Your task to perform on an android device: Add the Zoh probiotics greek yogurt to the Shopping cart in the Amazon app.
Image 0: 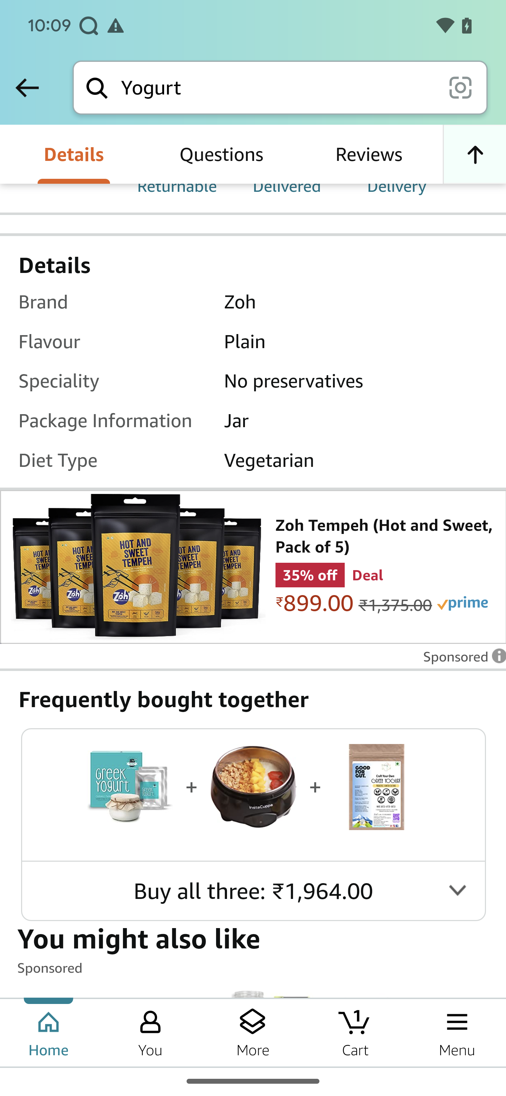
Swipe down on the screen
Step 0: scroll up
Image 1: 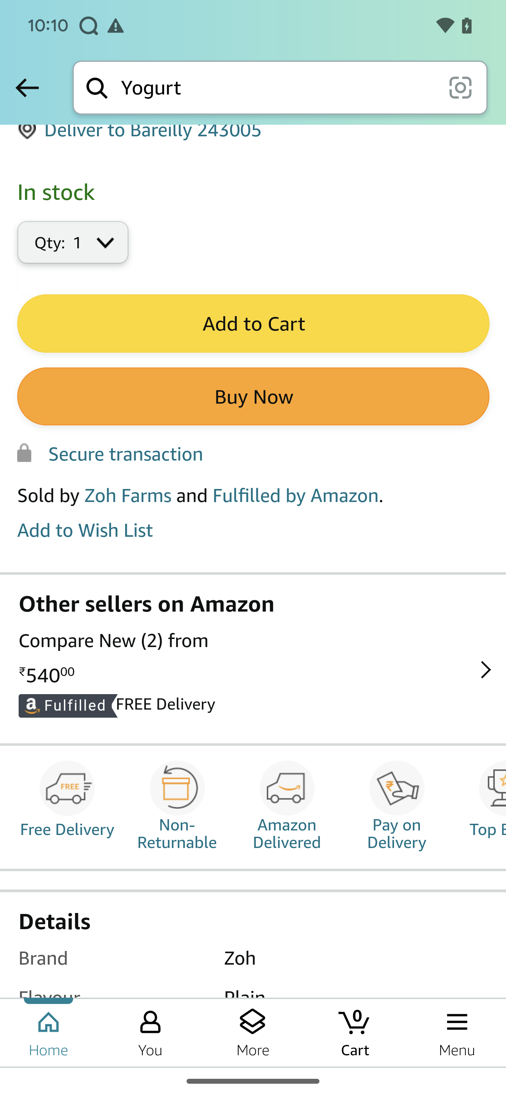
Click on the add to cart button
Step 1: click (253, 324)
Image 2: 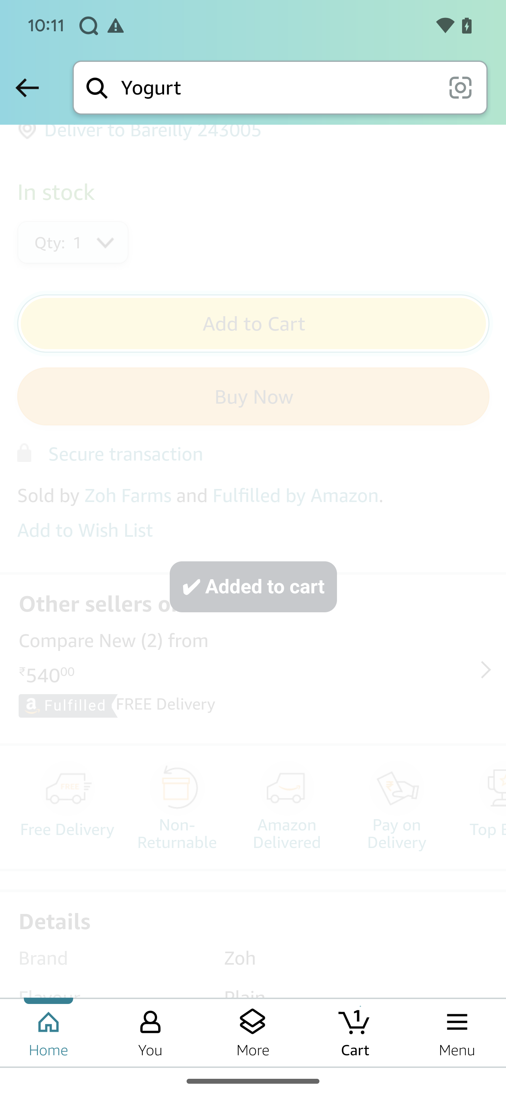
Click on the add to cart button
Step 2: wait